Your task to perform on an android device: Play a short for me on the youTube app.
Image 0: 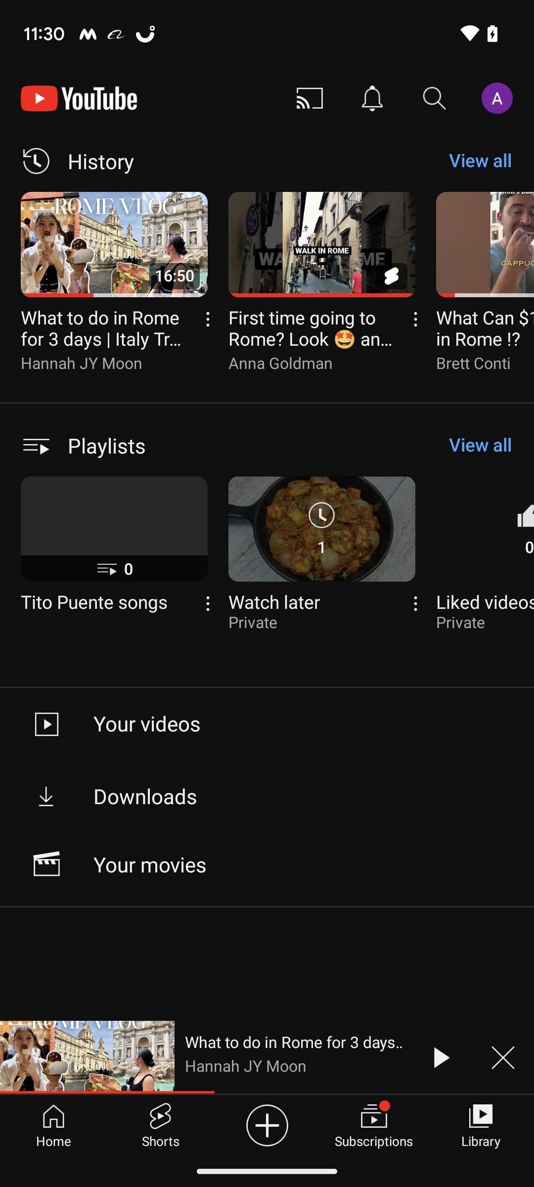
Click on the shorts Tab at the bottom.
Step 0: click (160, 1124)